Your task to perform on an android device: I want to read reviews of the Air 200E - Men's Sneakers Gray DC9836-002 Shoes Sports before purchasing, so read reviews of these shoes in the Joom app.
Image 0: 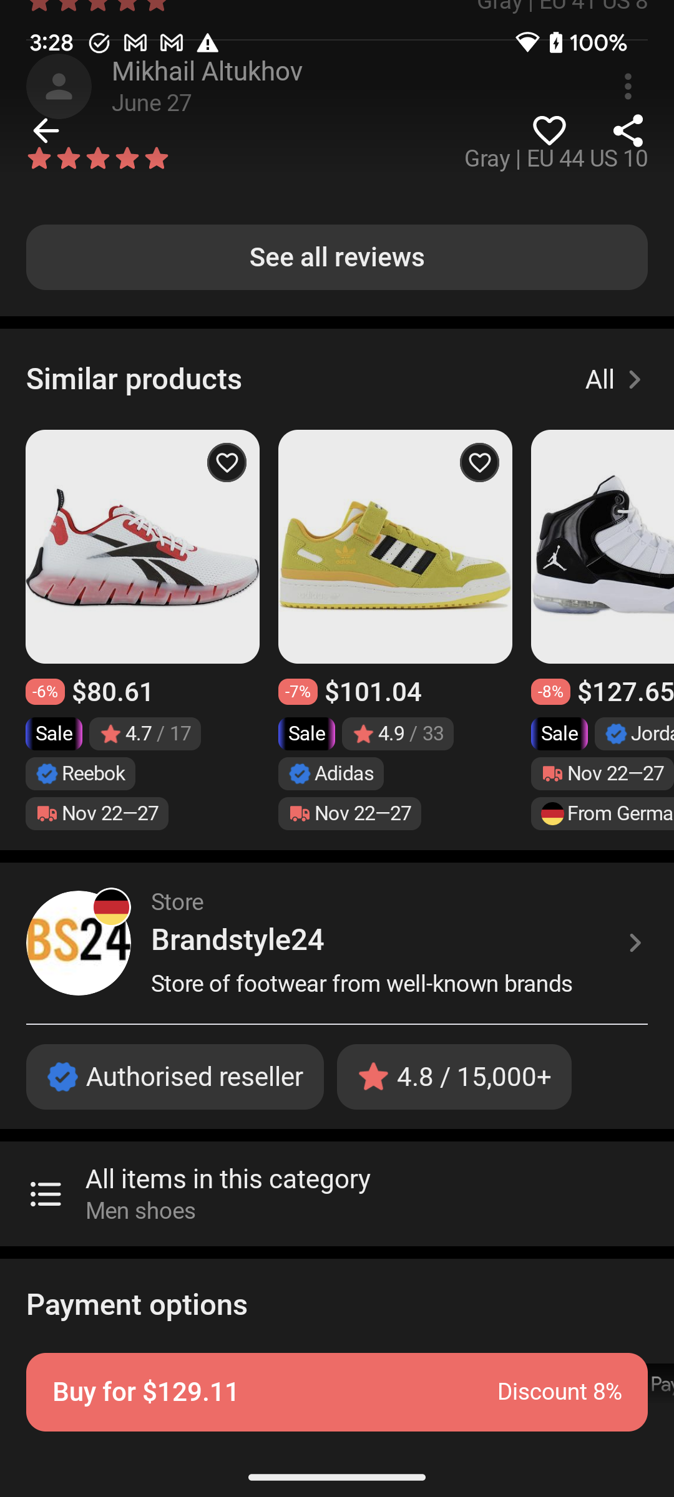
Scroll up to view the review section of these shoes.
Step 0: scroll up
Image 1: 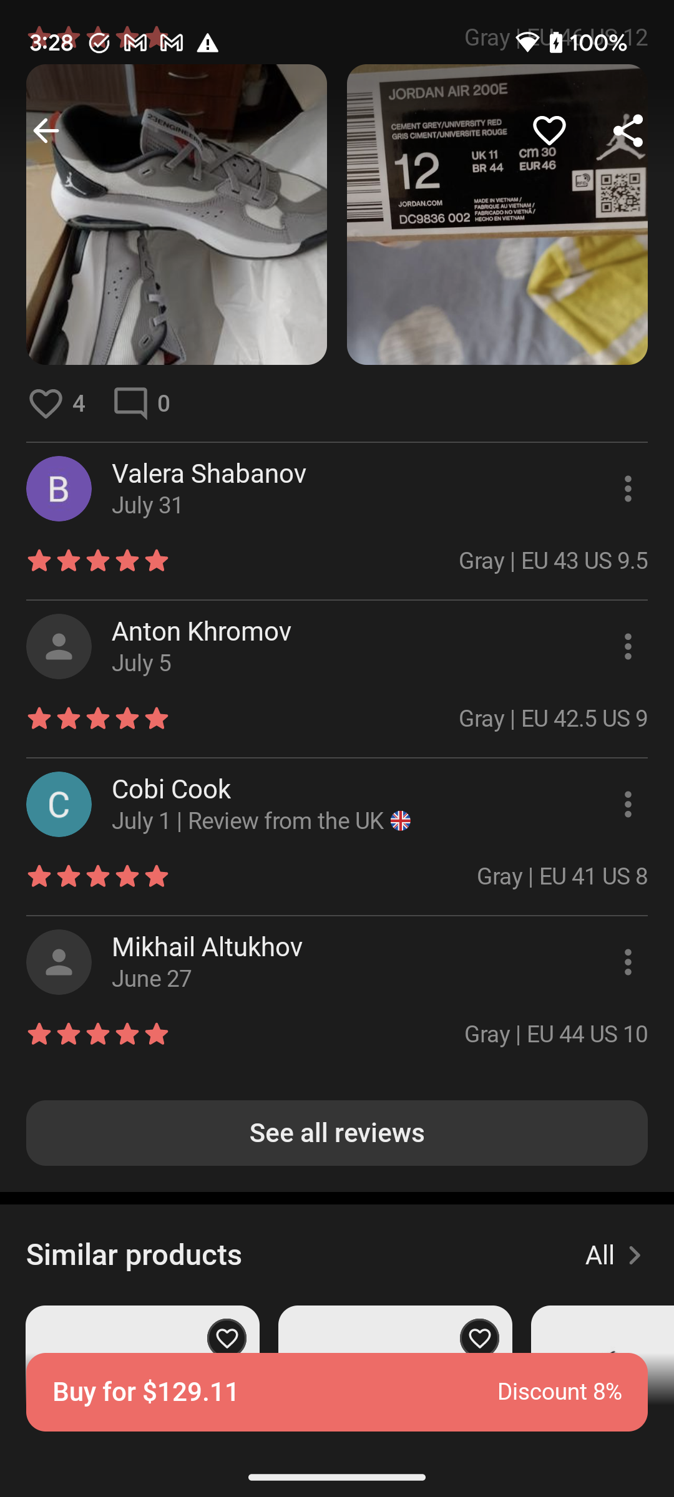
Click on the See all reviews button to view all reviews of these shoes.
Step 1: click (337, 1133)
Image 2: 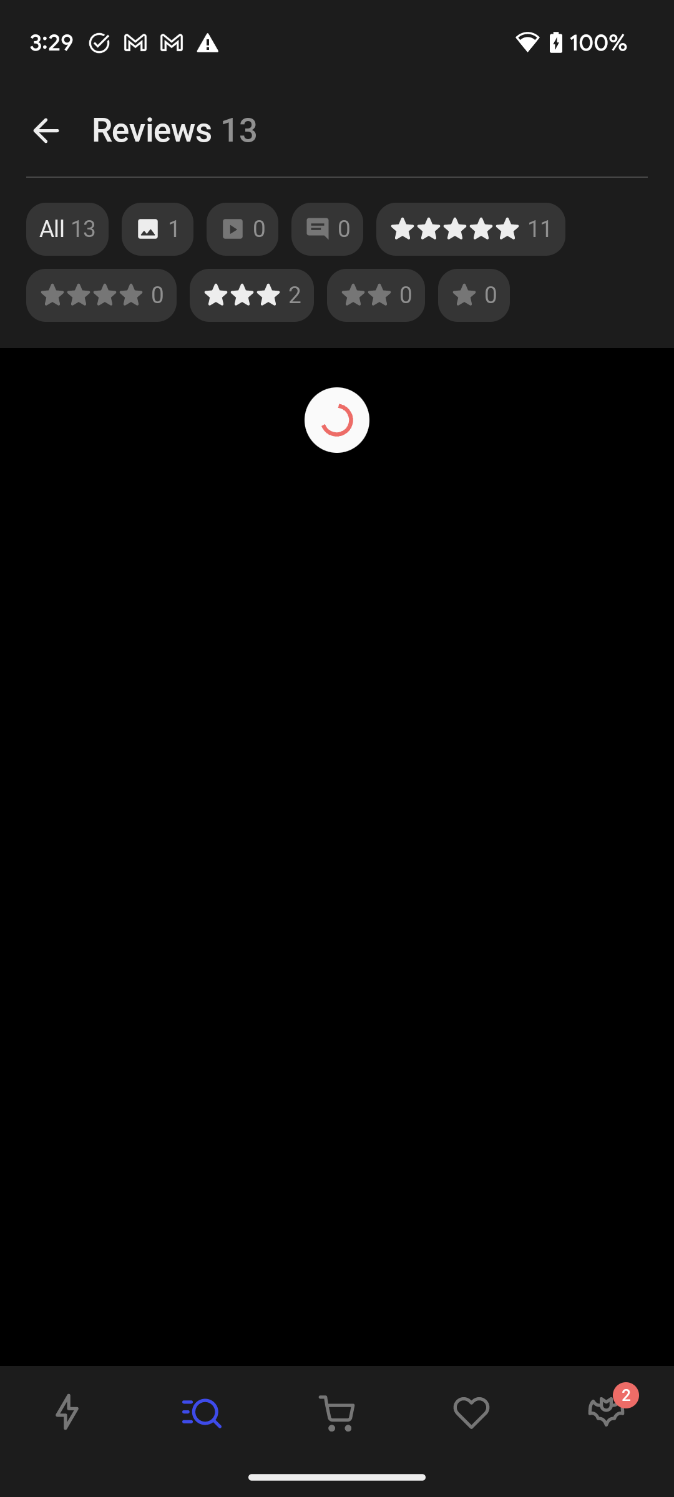
Click on the See all reviews button to view all reviews of these shoes.
Step 2: wait